Your task to perform on an android device: I want to send a voice message to my friend Amelia Miller on the Skype  app.
Image 0: 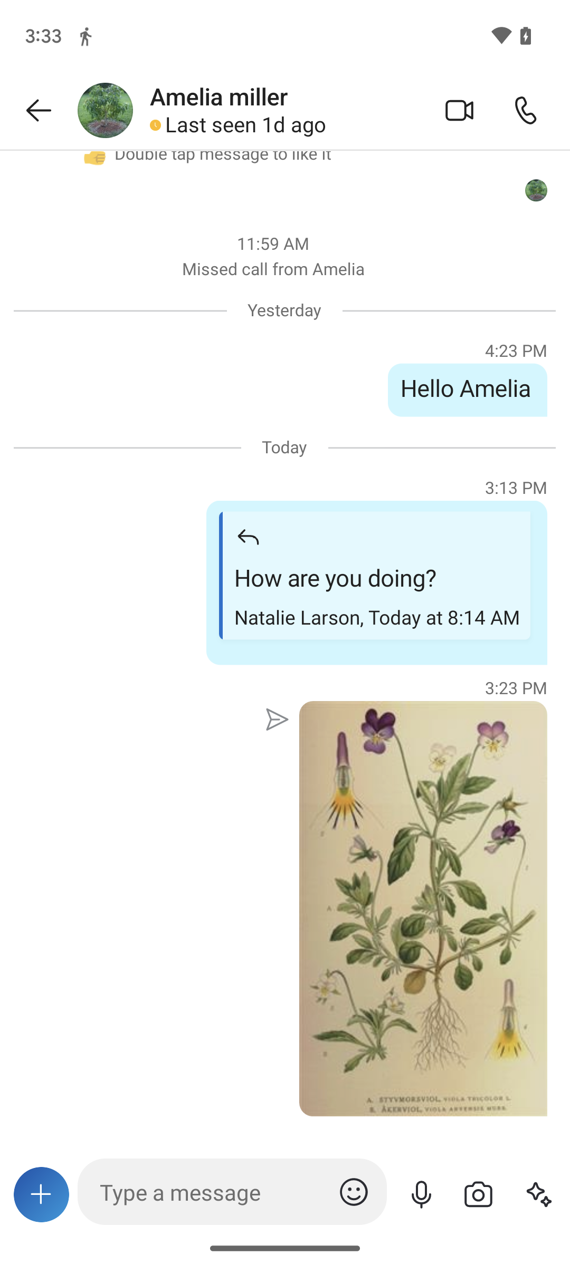
Click on Mike icon at the bottom of the screen.
Step 0: click (417, 1194)
Image 1: 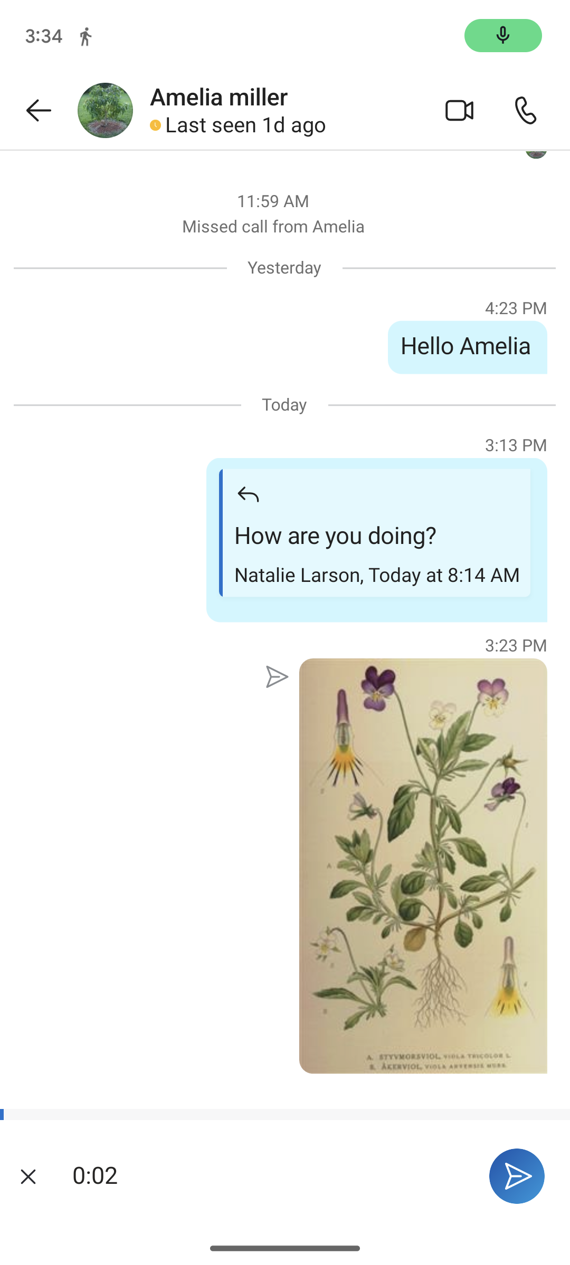
Click on the send icon at the bottom of the screen.
Step 1: click (517, 1176)